Your task to perform on an android device: Mark as unread Cerebra Research Business meeting with the Clients email.
Image 0: 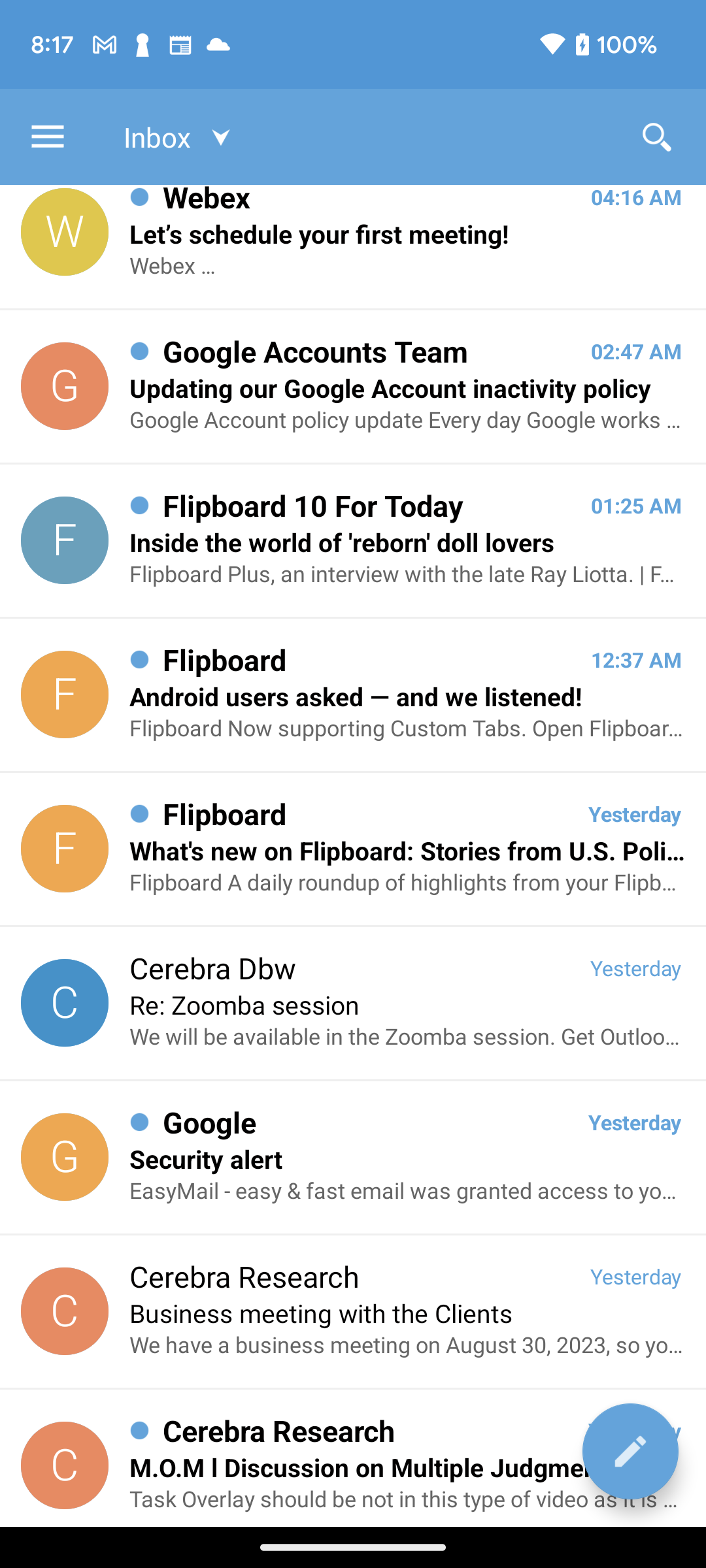
Click on the Cerebra Research Business meeting with the Clients email to view mark as unread option
Step 0: click (61, 1318)
Image 1: 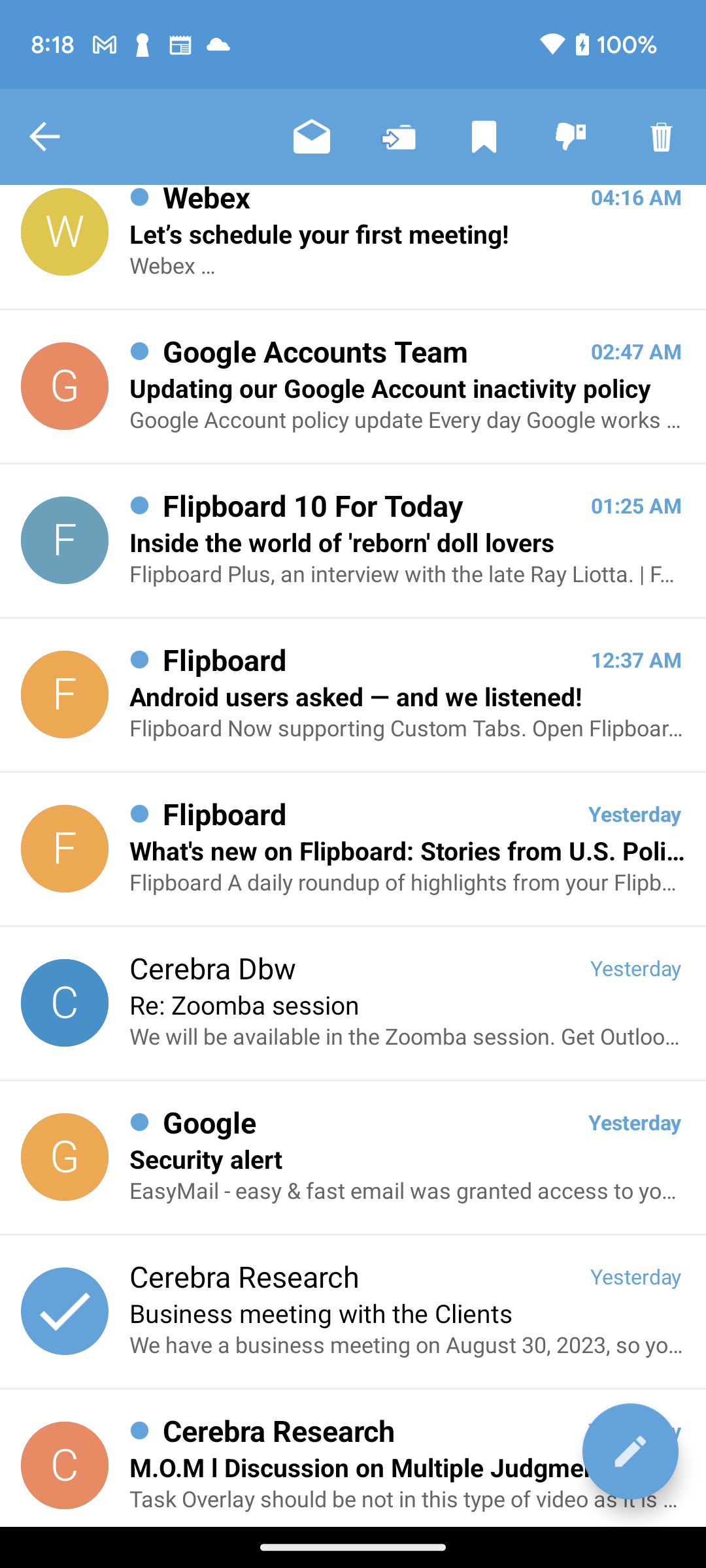
Click on the Mark as Unread option at the top of the screen to mark this email as unread.
Step 1: click (311, 137)